Your task to perform on an android device: I need to download the Summer Dance Workshop file from Terabox app  because I need to make some changes in the file.
Image 0: 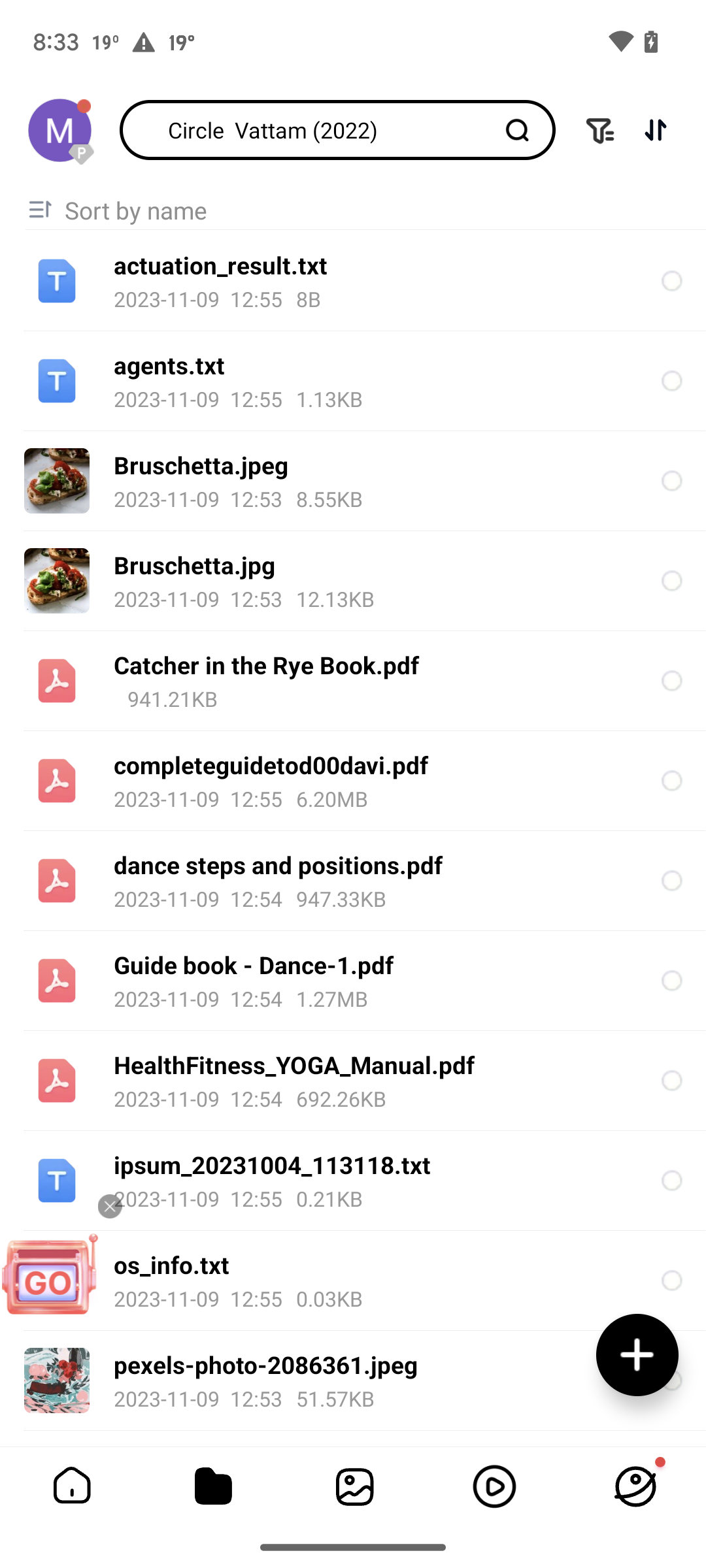
Swipe up to view the summer dance workshop file
Step 0: scroll down
Image 1: 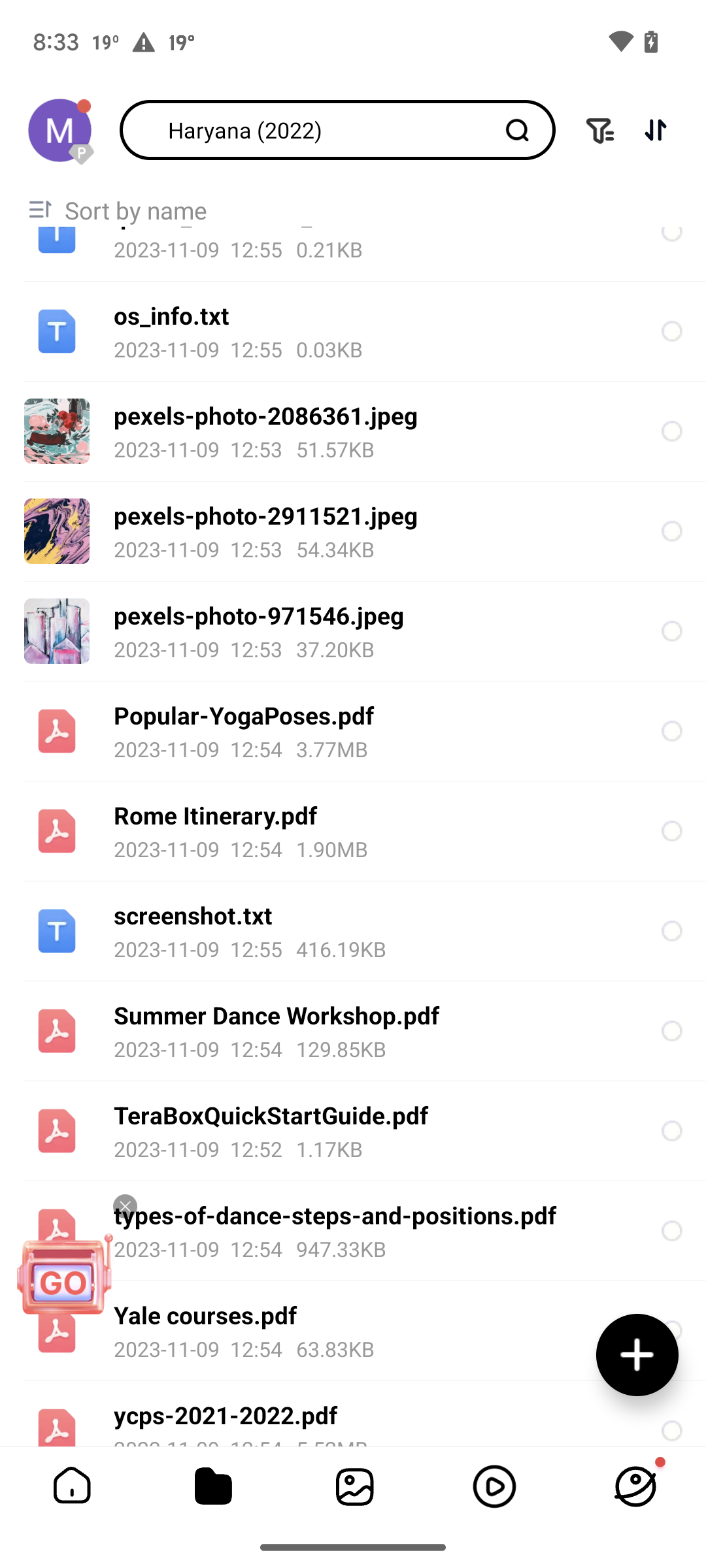
Select the summer dance workshop file
Step 1: click (671, 1031)
Image 2: 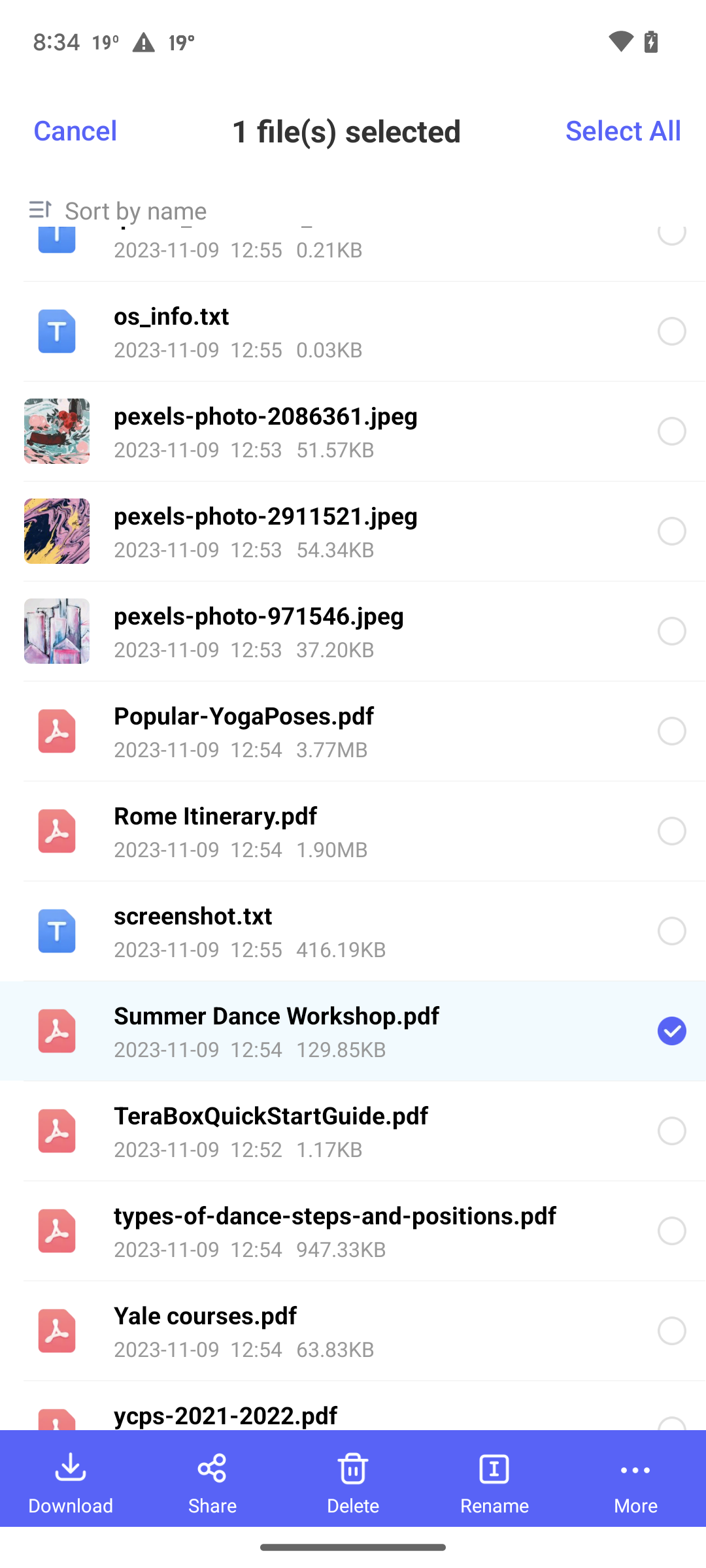
Click on the download option at the bottom left corner of the screen
Step 2: click (71, 1478)
Image 3: 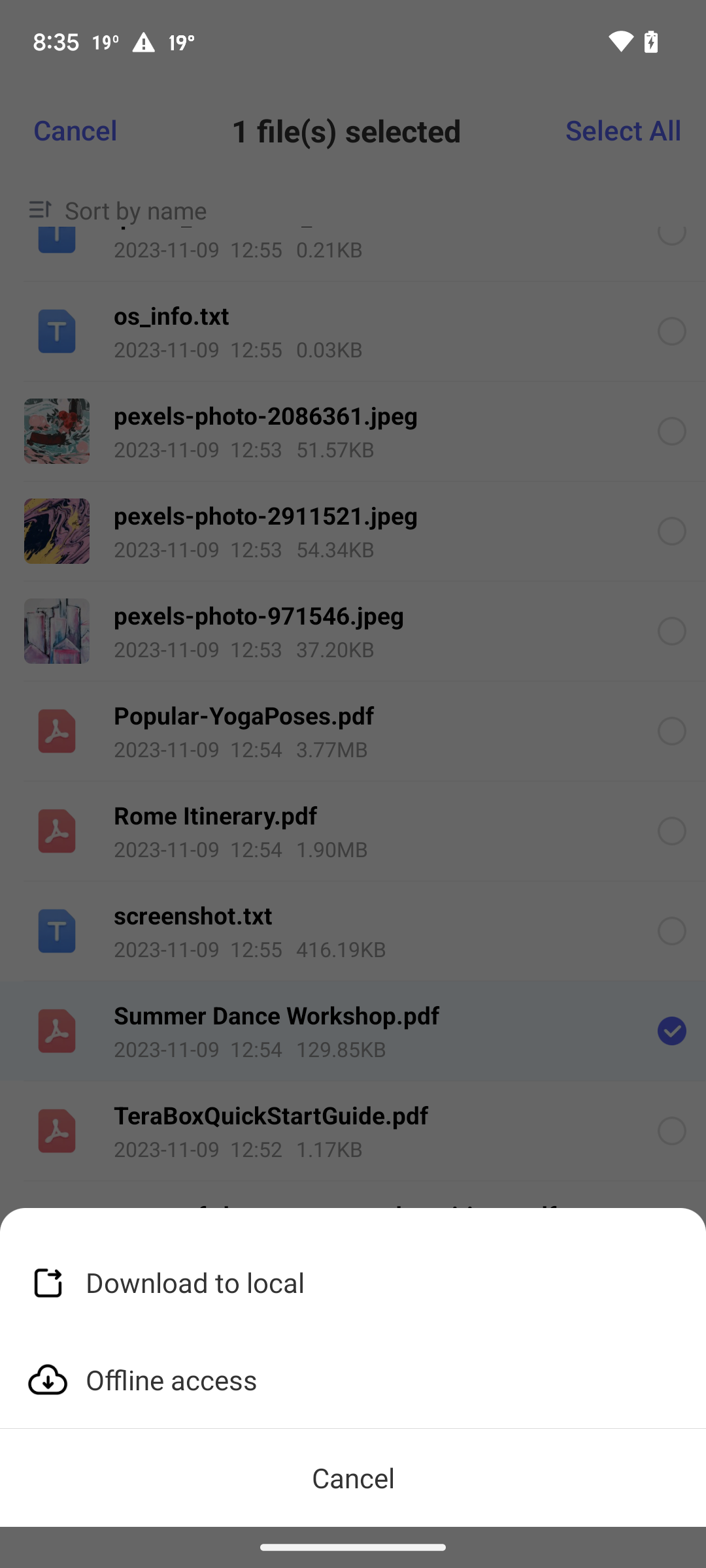
Click on the download to local option
Step 3: click (353, 1281)